Your task to perform on an android device: Choose a workout program on the Cult.Fit app.
Image 0: 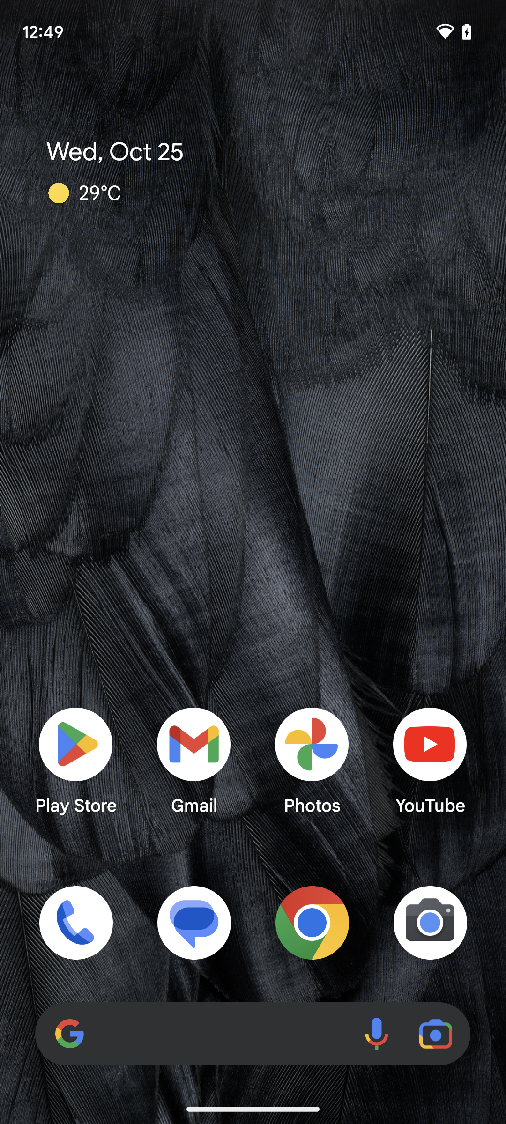
Open the cult.fit app.
Step 0: open app "cult.fit"
Image 1: 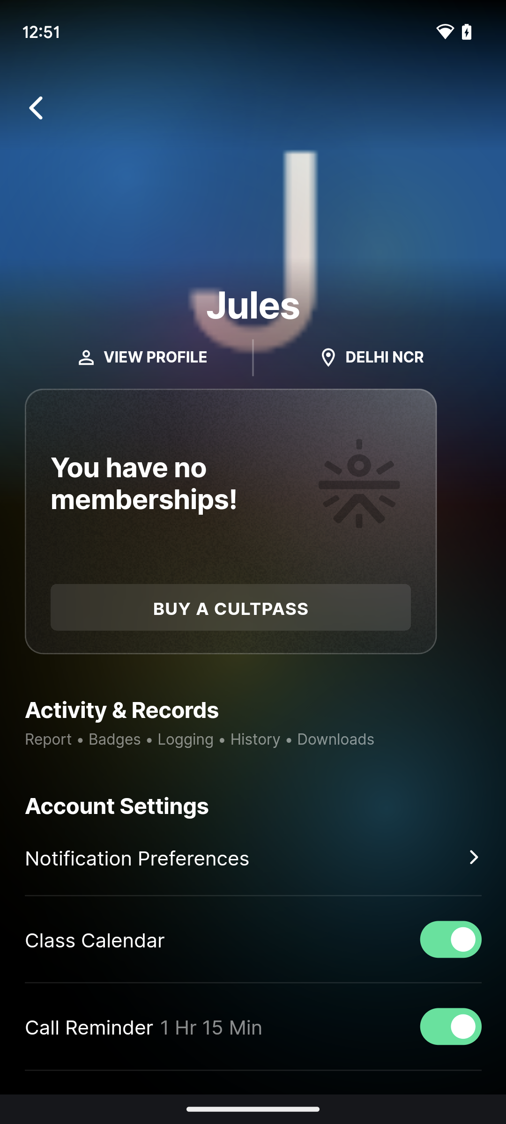
Open the cult.fit app.
Step 1: wait
Image 2: 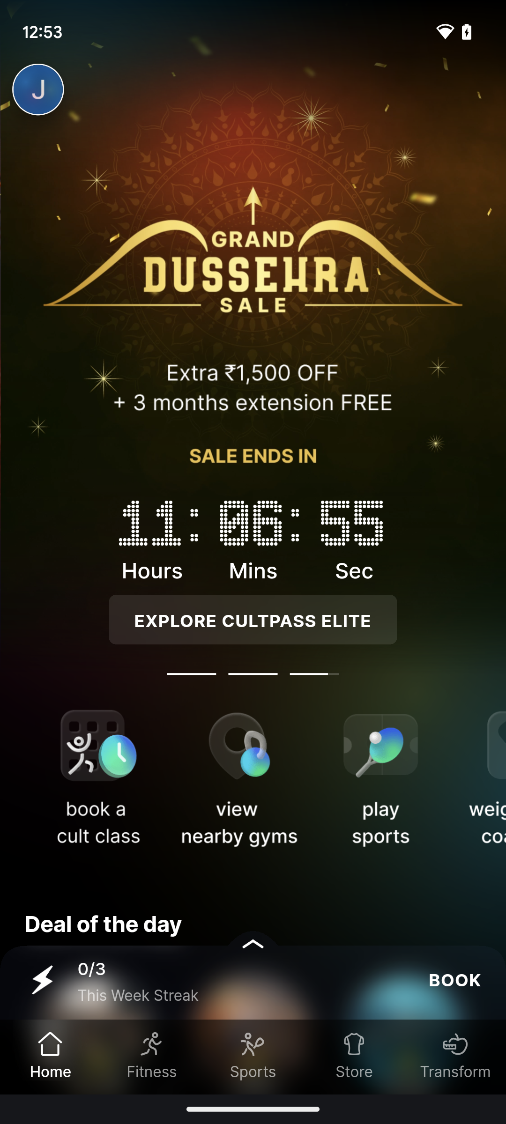
Open the cult.fit app.
Step 2: wait
Image 3: 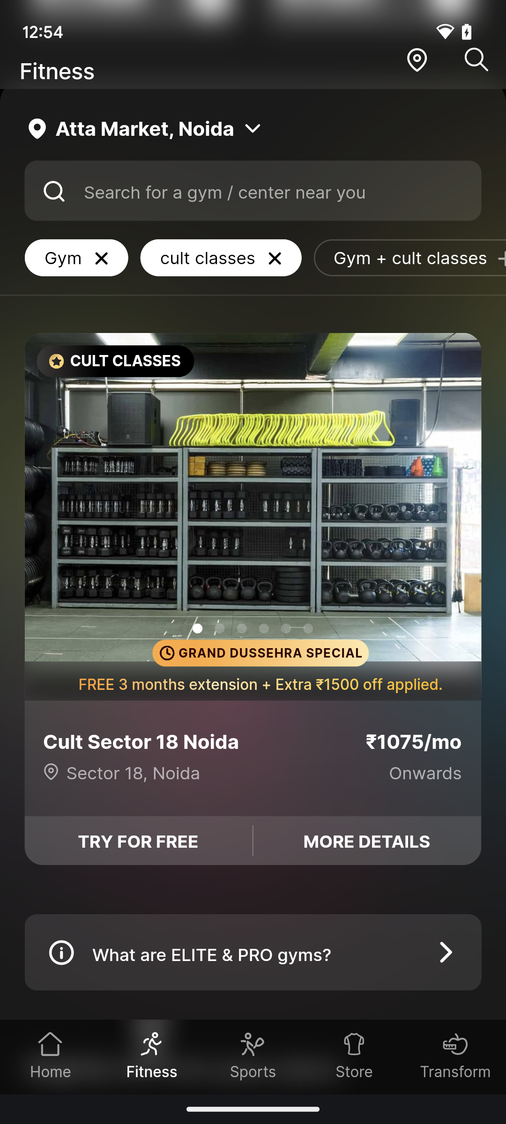
Open the cult.fit app.
Step 3: wait
Image 4: 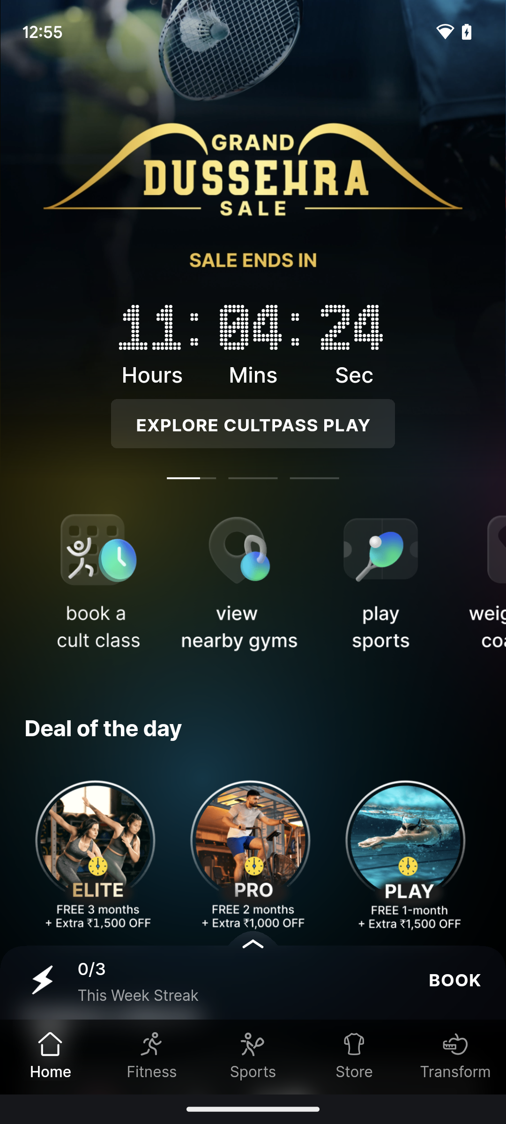
Tap on book a cult class
Step 4: click (253, 547)
Image 5: 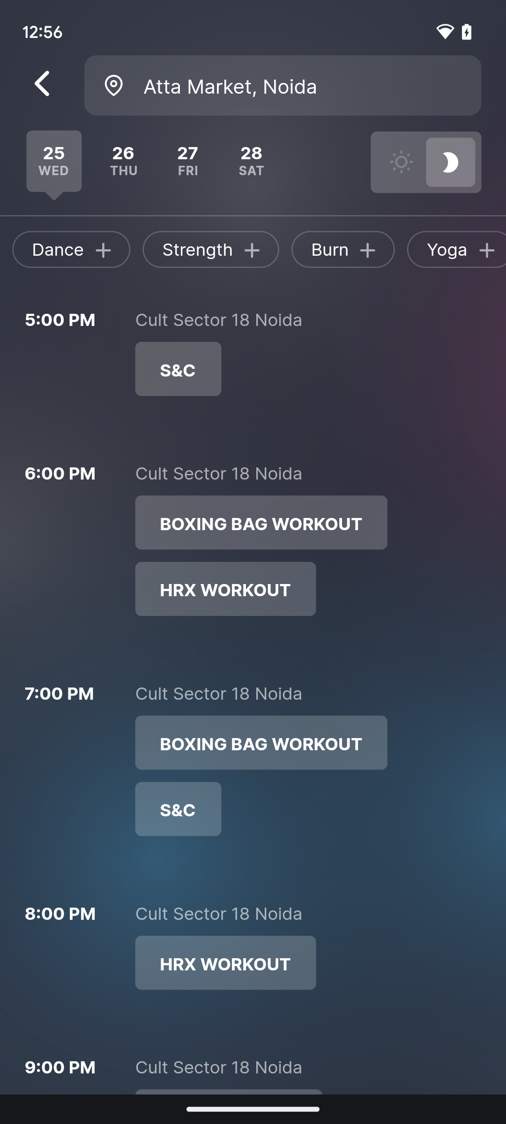
Tap on the boxing bag workout.
Step 5: click (314, 522)